Your task to perform on an android device: I like the third shoe from the list and would like to add it to my wishlist.
Image 0: 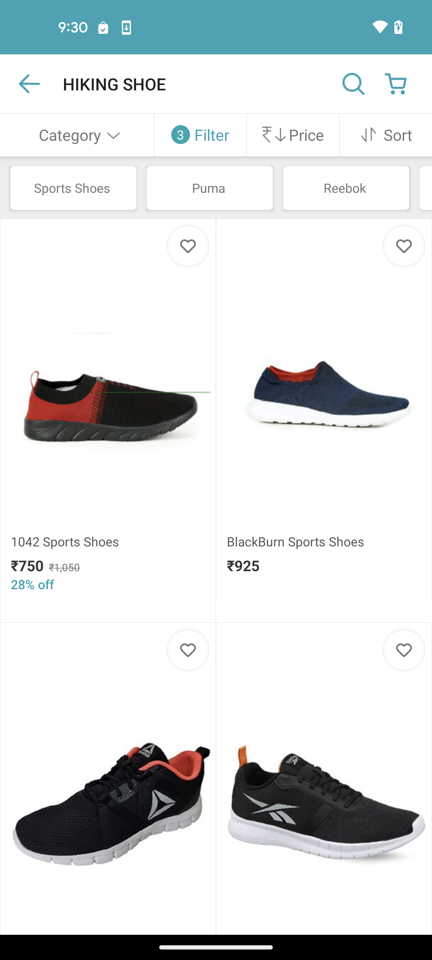
click on the third product from the list
Step 0: click (113, 801)
Image 1: 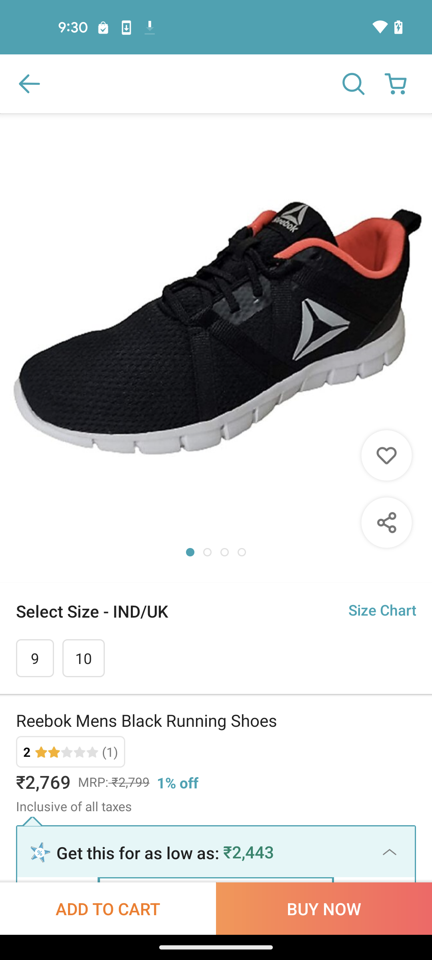
click on the heart icon to add this in wishlist
Step 1: click (319, 516)